Your task to perform on an android device: I'm looking for a place to rent while I'm in New York for a friend's wedding. Could you please assist me with searching the Rentberry app for a two-bedroom apartment that is less than $3,500 per month
Image 0: 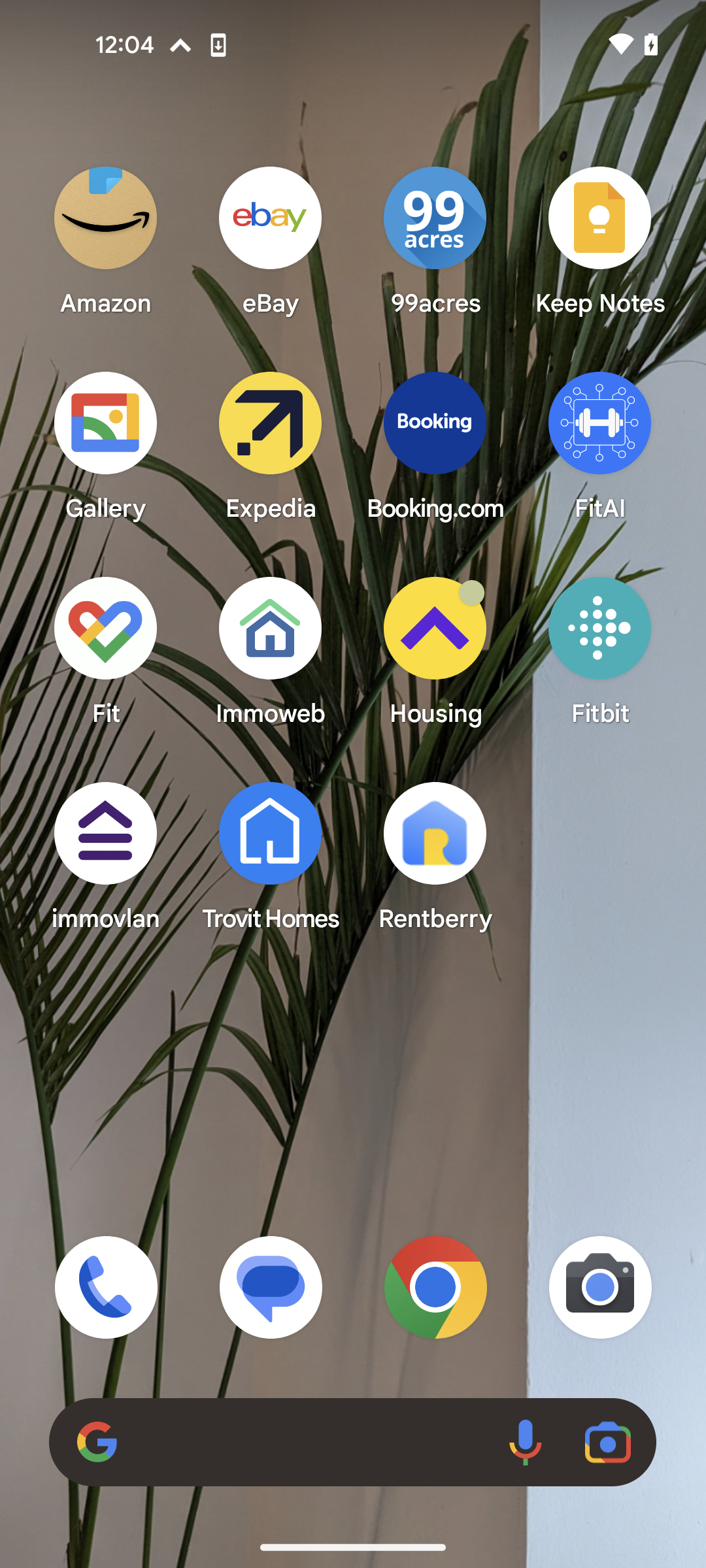
Open the rentberry app
Step 0: open app "Rentberry"
Image 1: 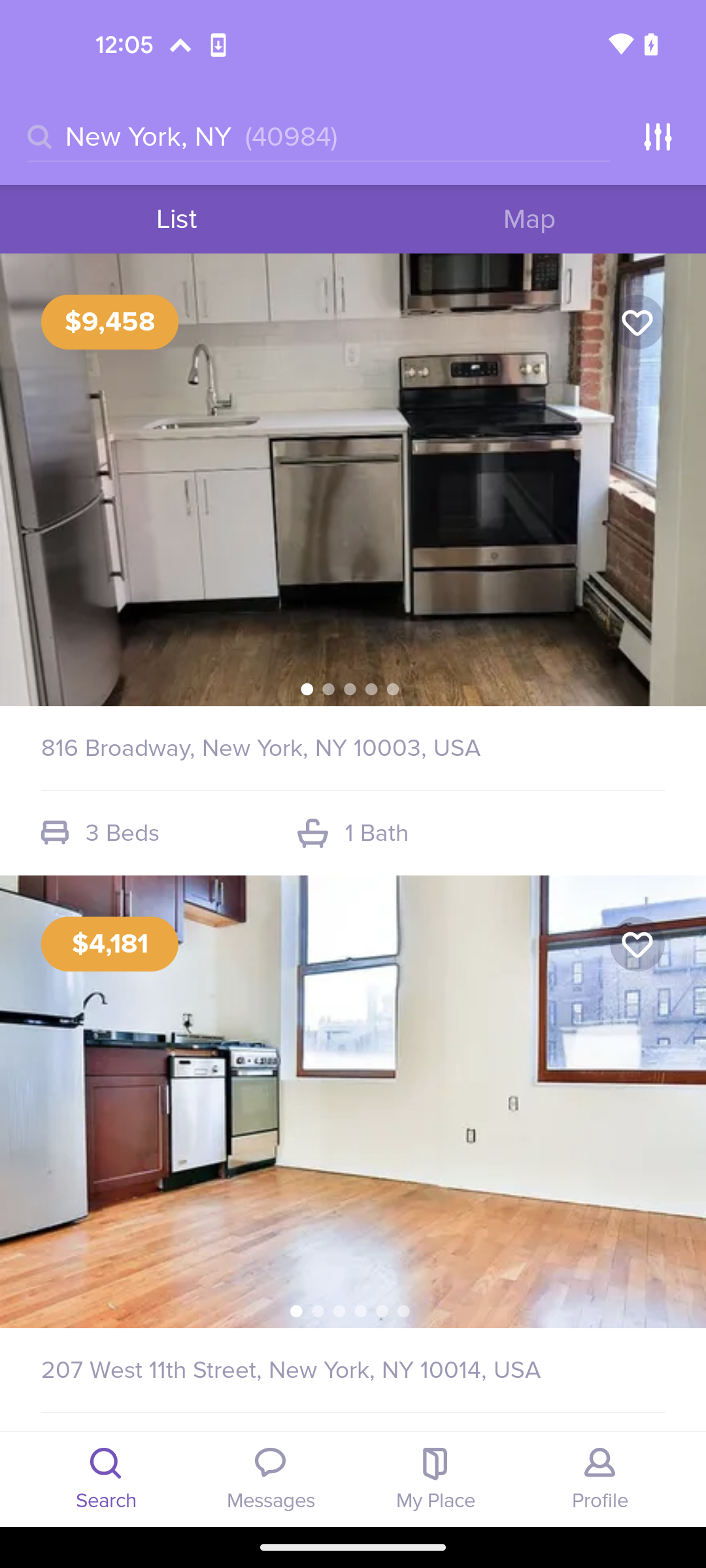
Tap on the location search bar
Step 1: click (405, 137)
Image 2: 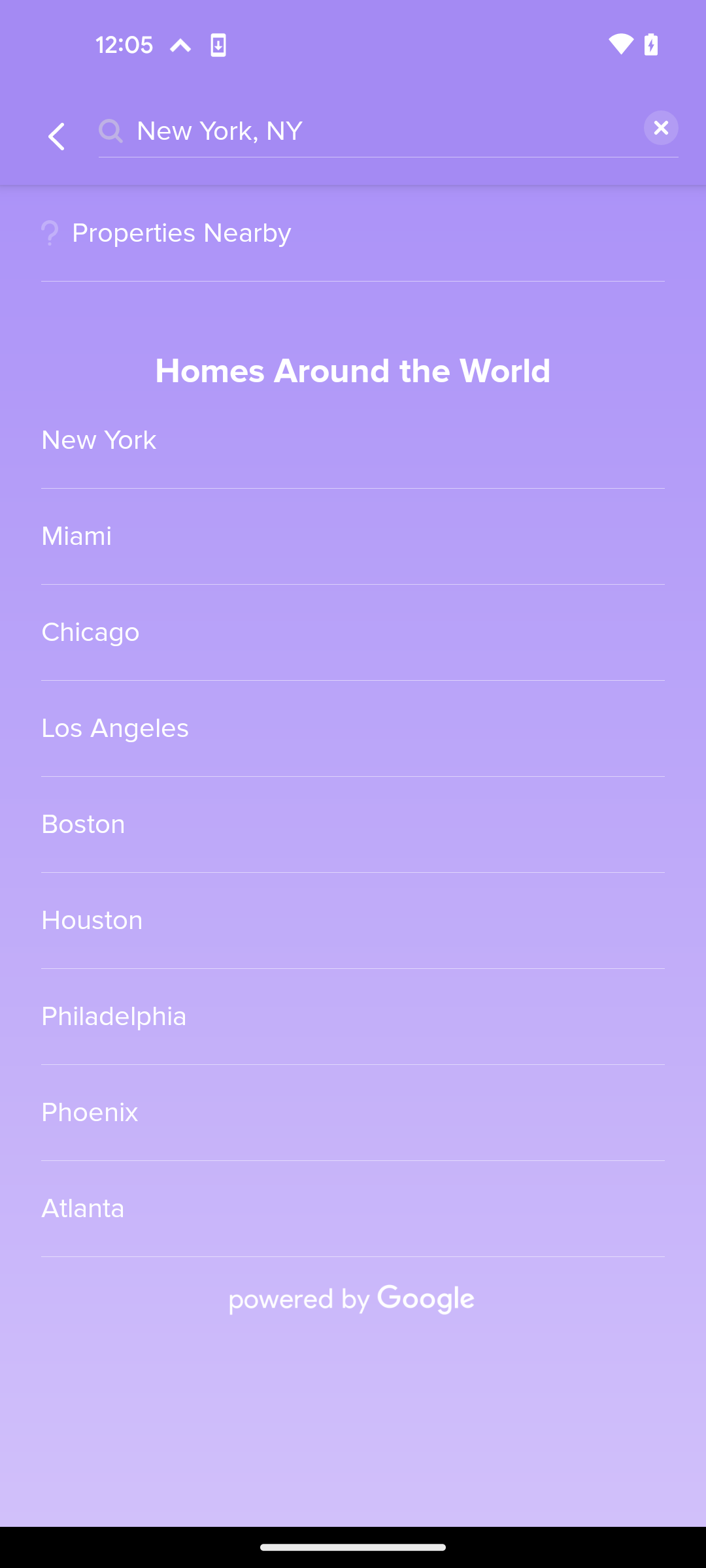
Select the new york option
Step 2: click (353, 440)
Image 3: 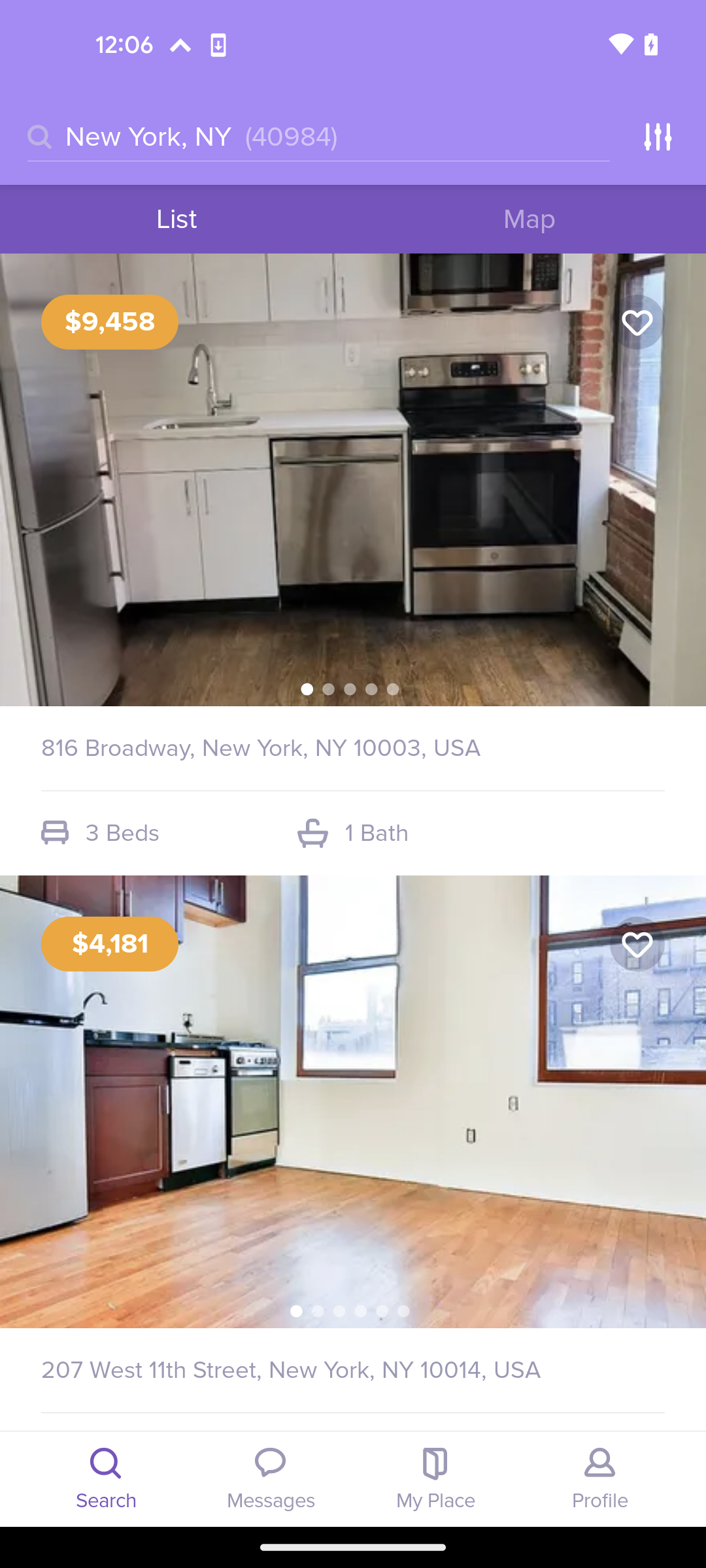
Tap on the filters option at the top right corner of the screen
Step 3: click (657, 136)
Image 4: 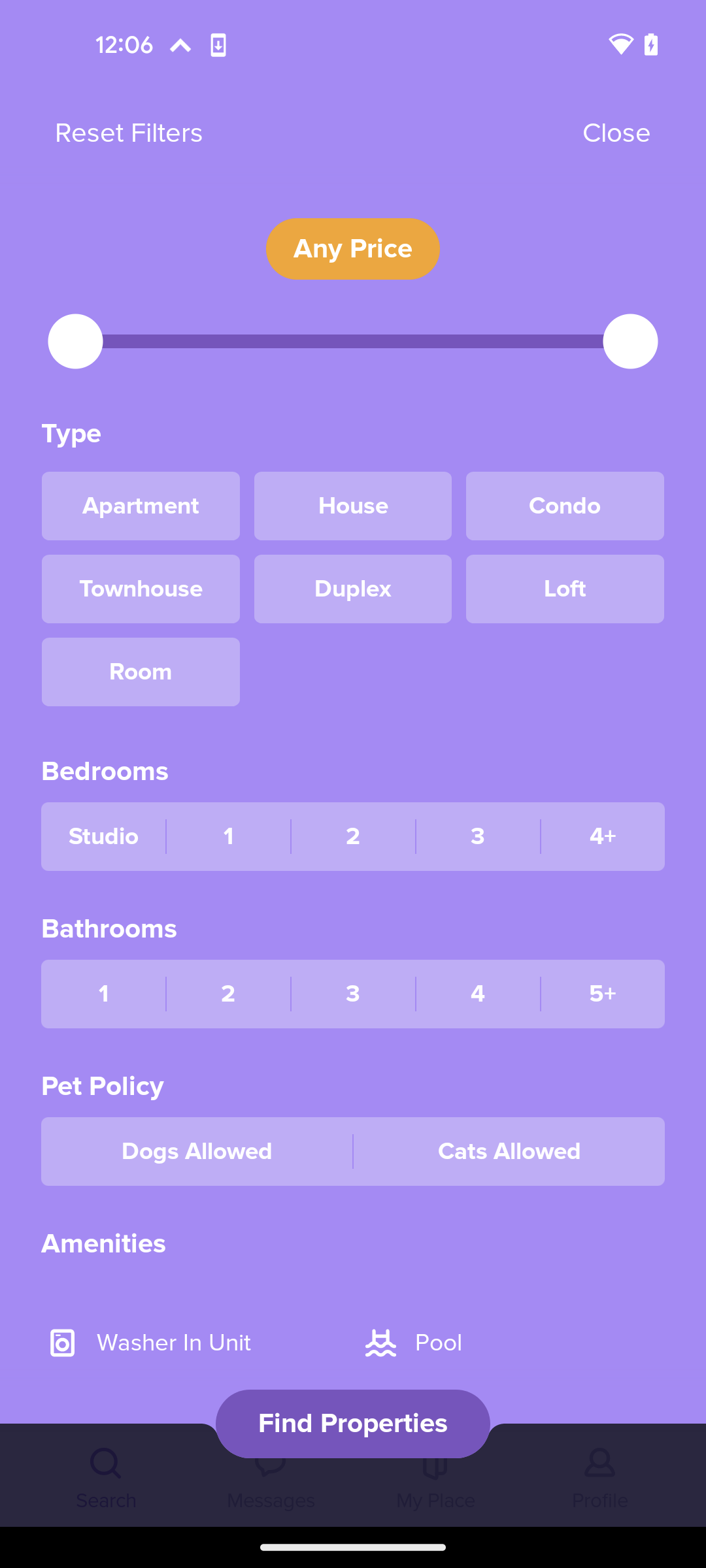
Swipe left the price bar to view $ 3500 price
Step 4: scroll right
Image 5: 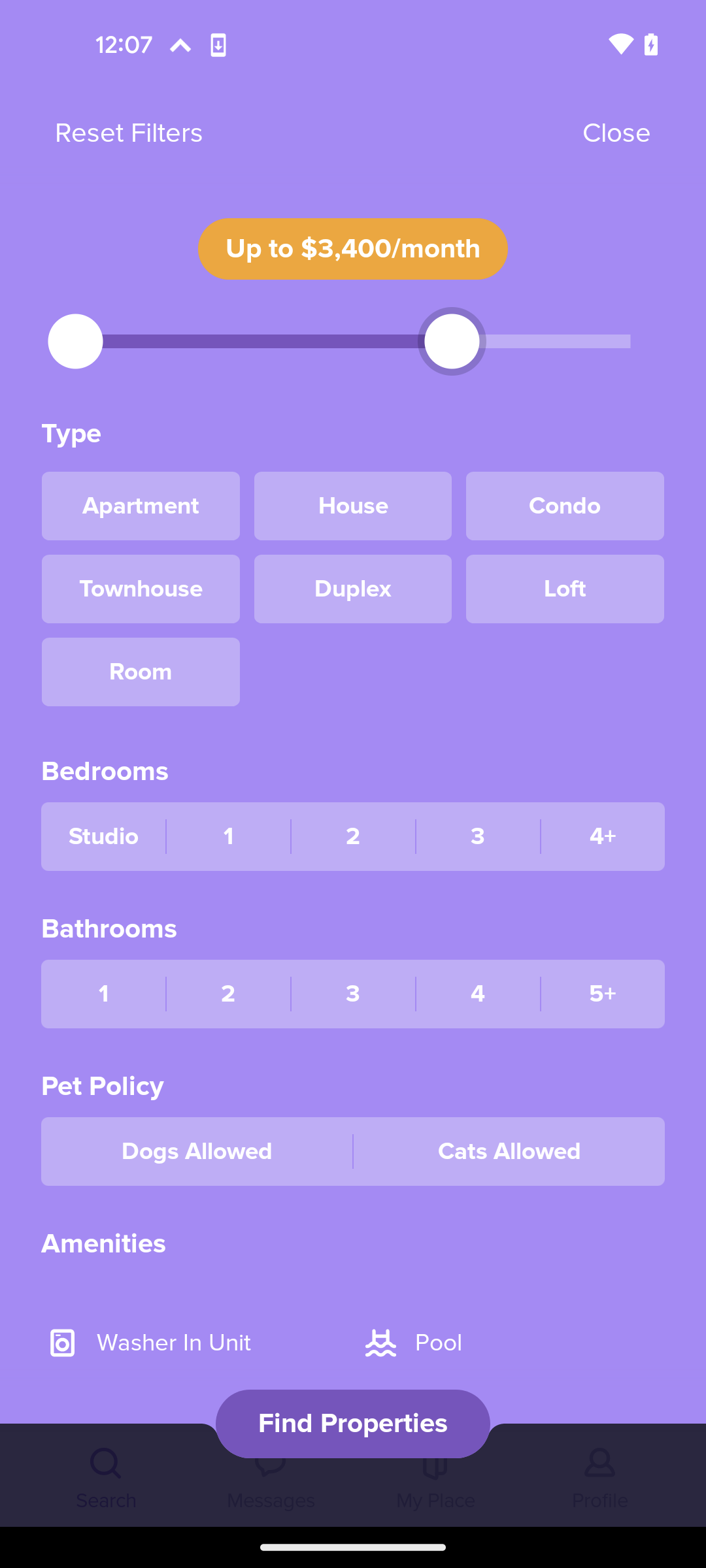
Select the apartment type
Step 5: click (141, 506)
Image 6: 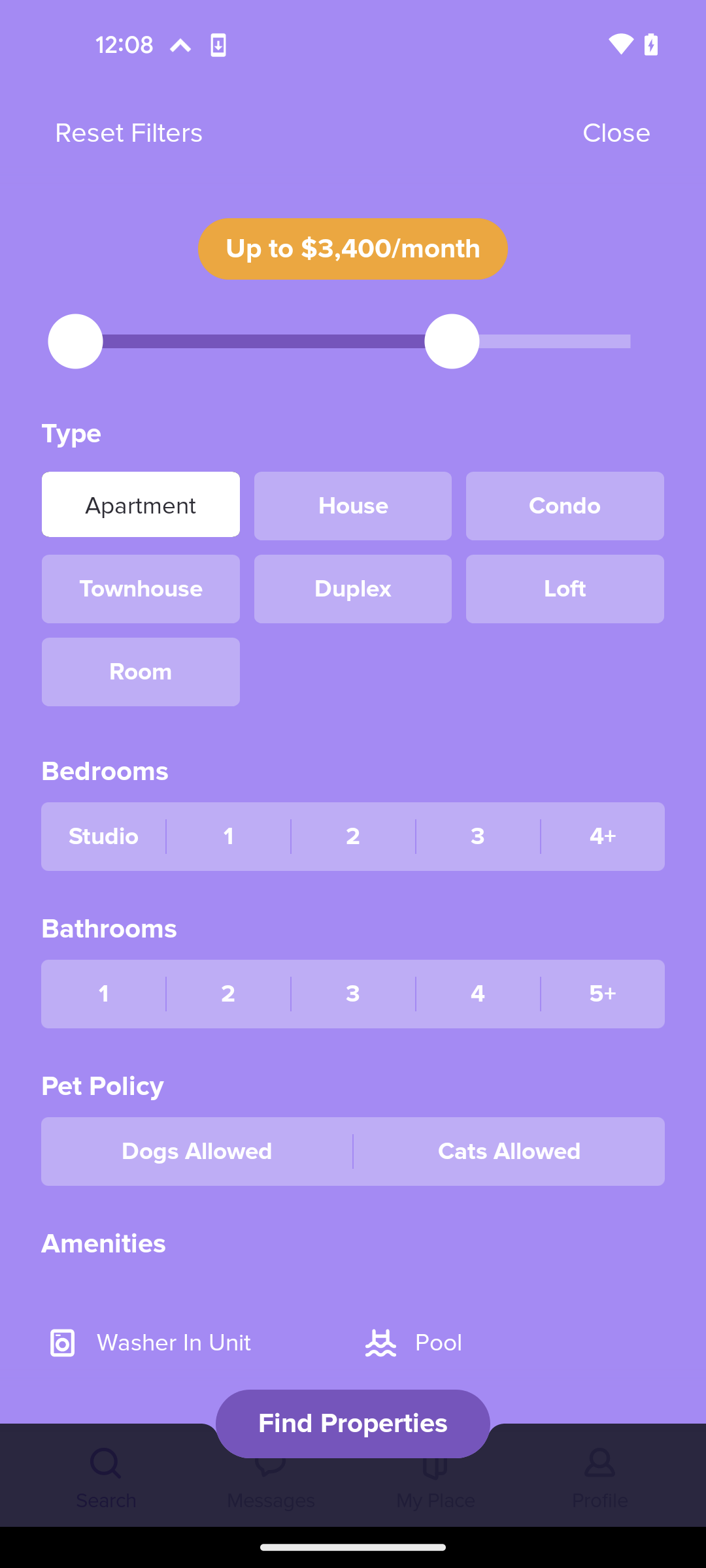
Select the 2 bedrooms option
Step 6: click (353, 833)
Image 7: 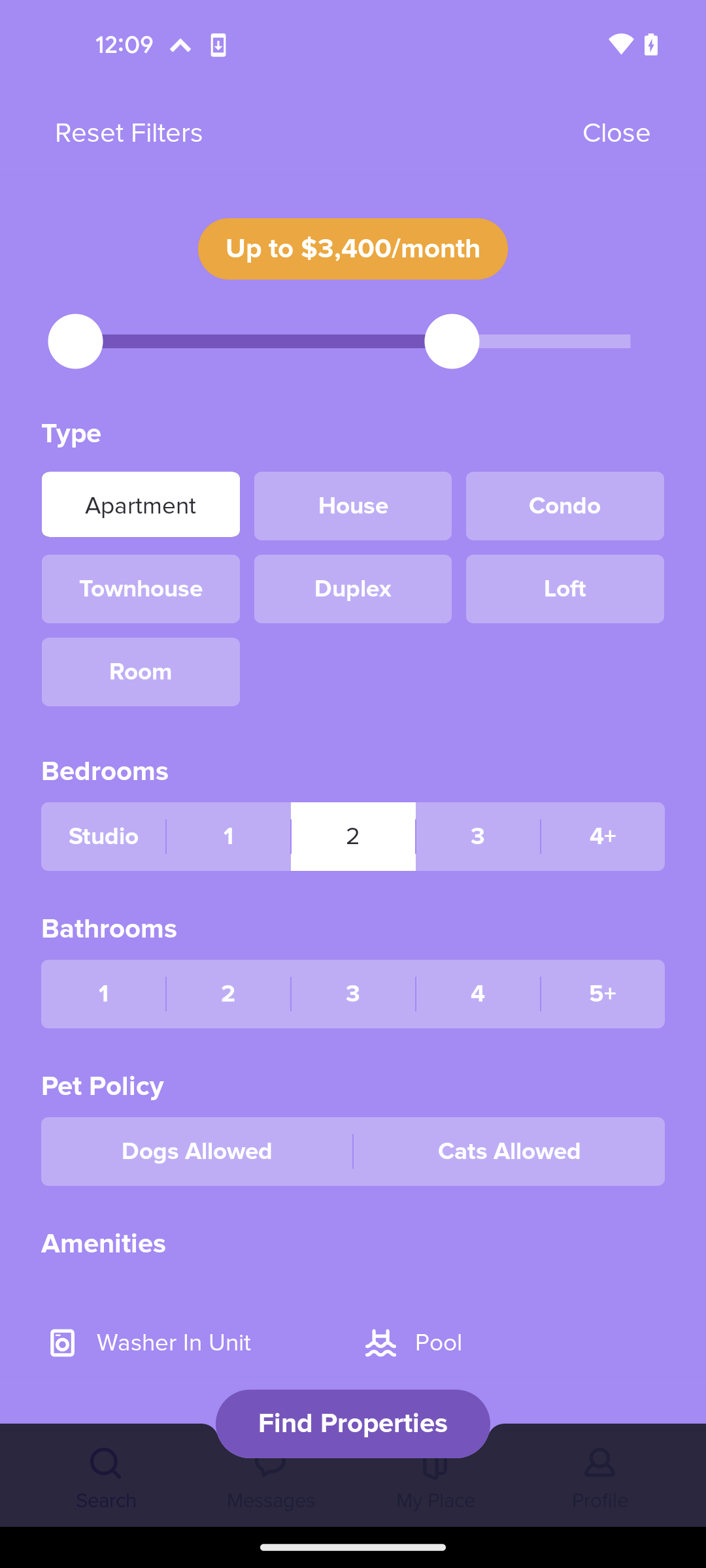
Select the 1 bathrooms option
Step 7: click (103, 994)
Image 8: 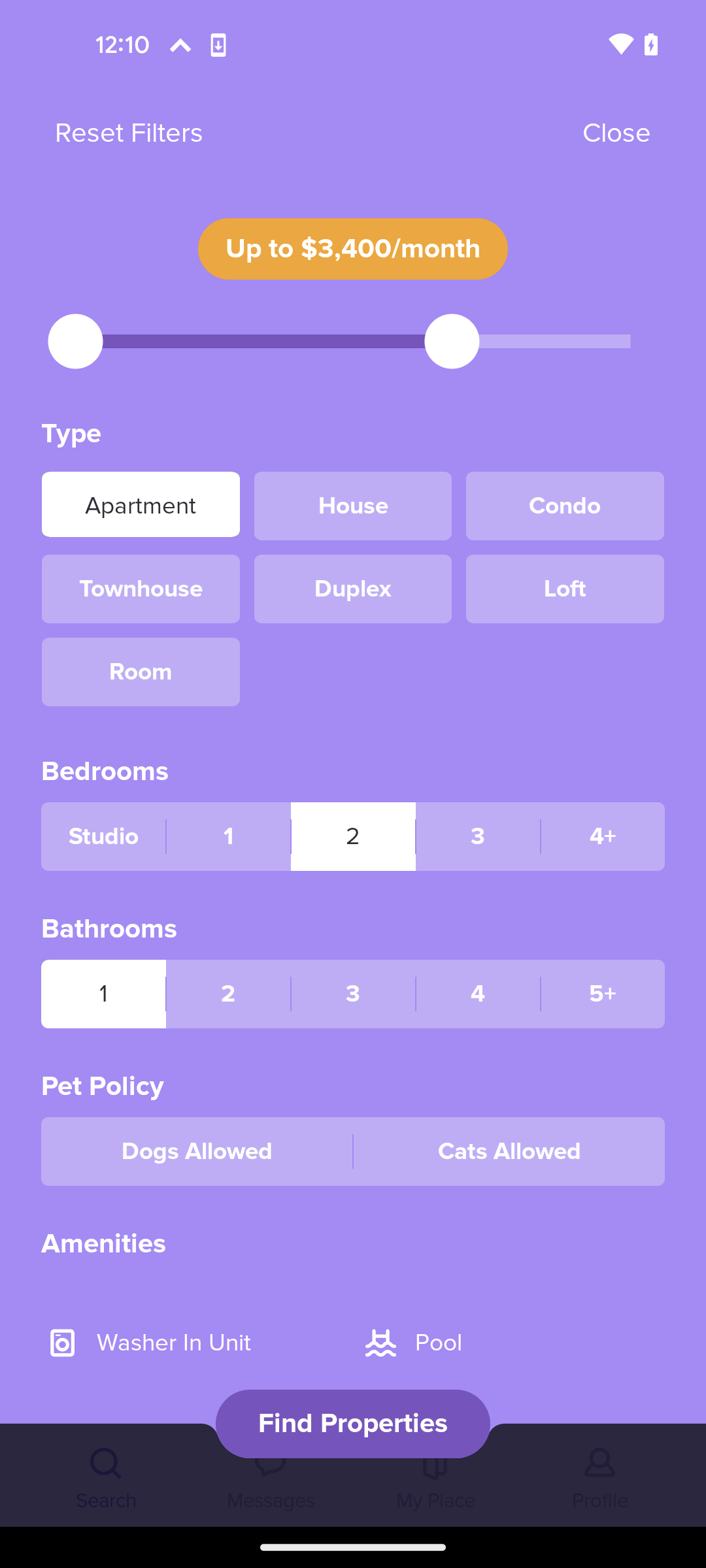
Tap on the find property button
Step 8: click (352, 1424)